Your task to perform on an android device: I got up around 7:00 AM and then ready the breakfast of Yoghurt met muesli for the family so I want to set a Alarm at 7:00 AM So that I am not late in going to wake up on the Clock app
Image 0: 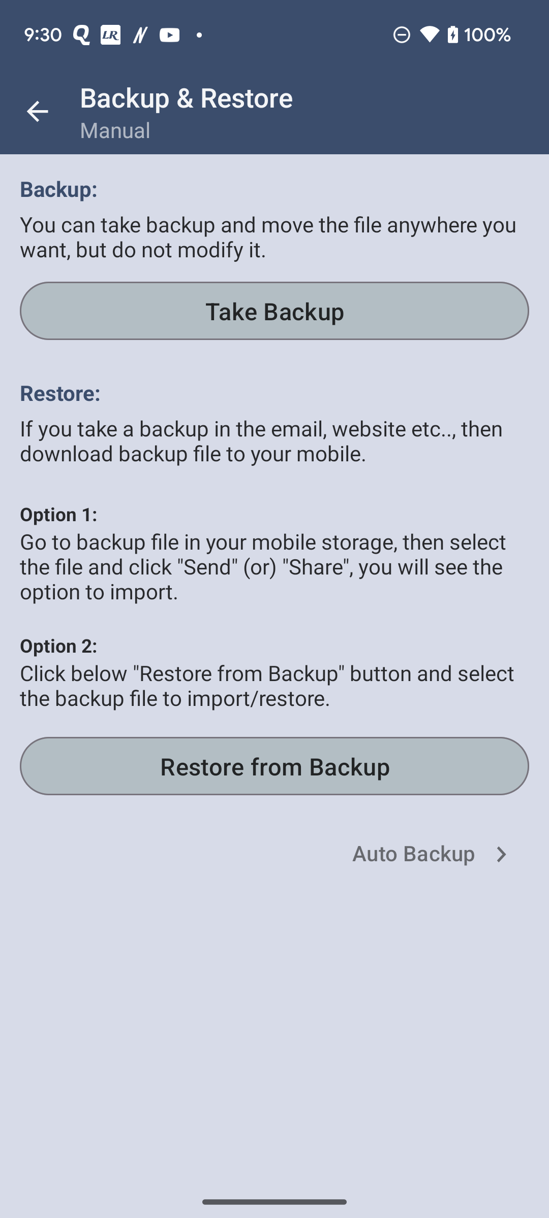
Open the Clock app
Step 0: open app "Clock"
Image 1: 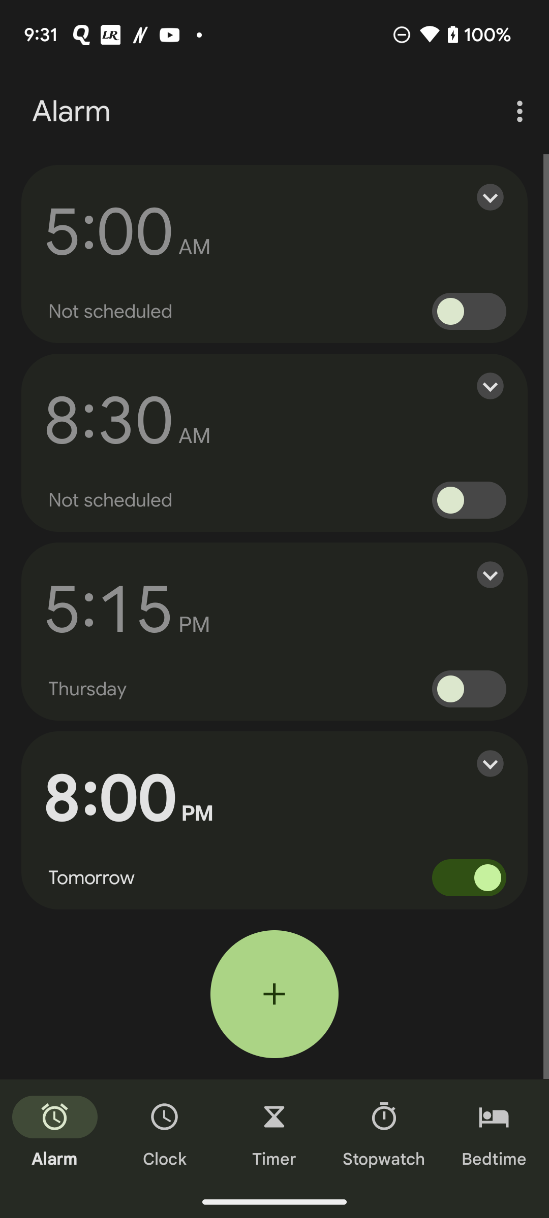
Click on the plus icon button at the bottom of the screen
Step 1: click (274, 994)
Image 2: 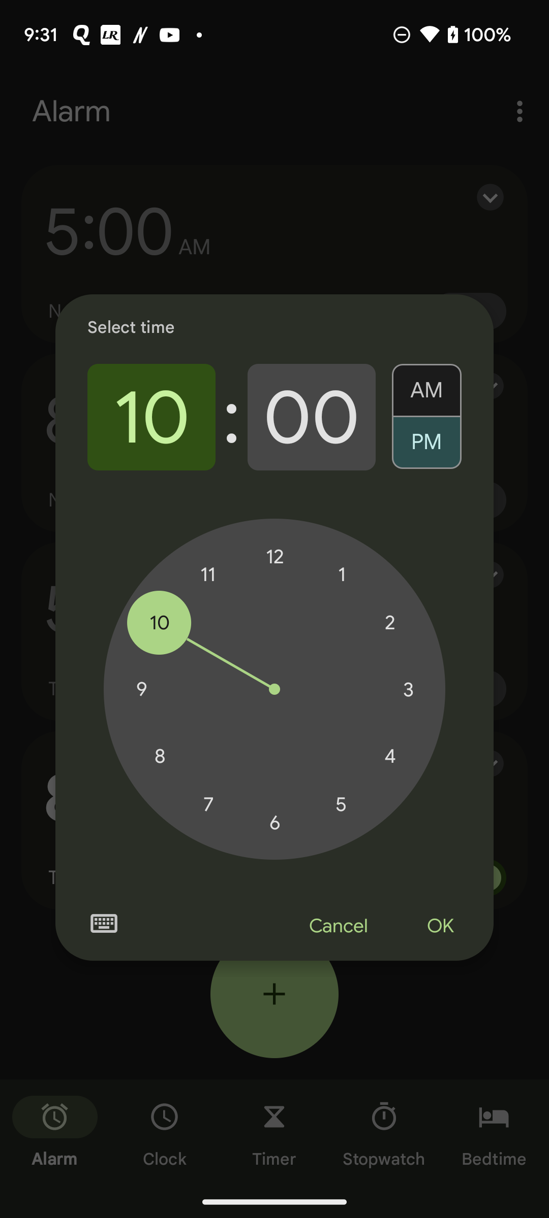
Set the Alarm 7:00 
Step 2: click (208, 804)
Image 3: 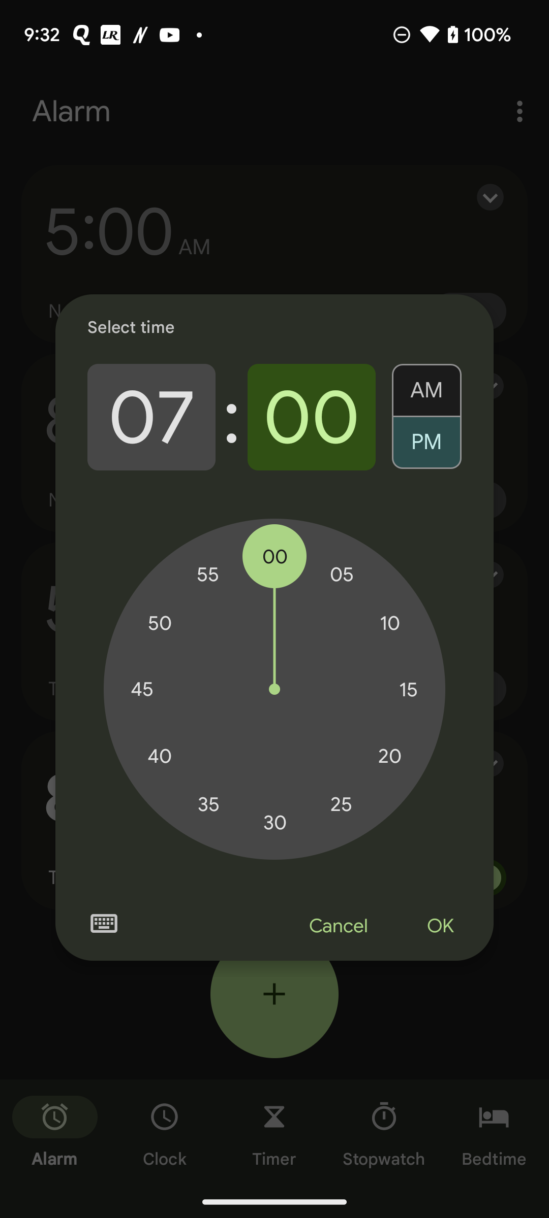
Click on the AM button 
Step 3: click (426, 385)
Image 4: 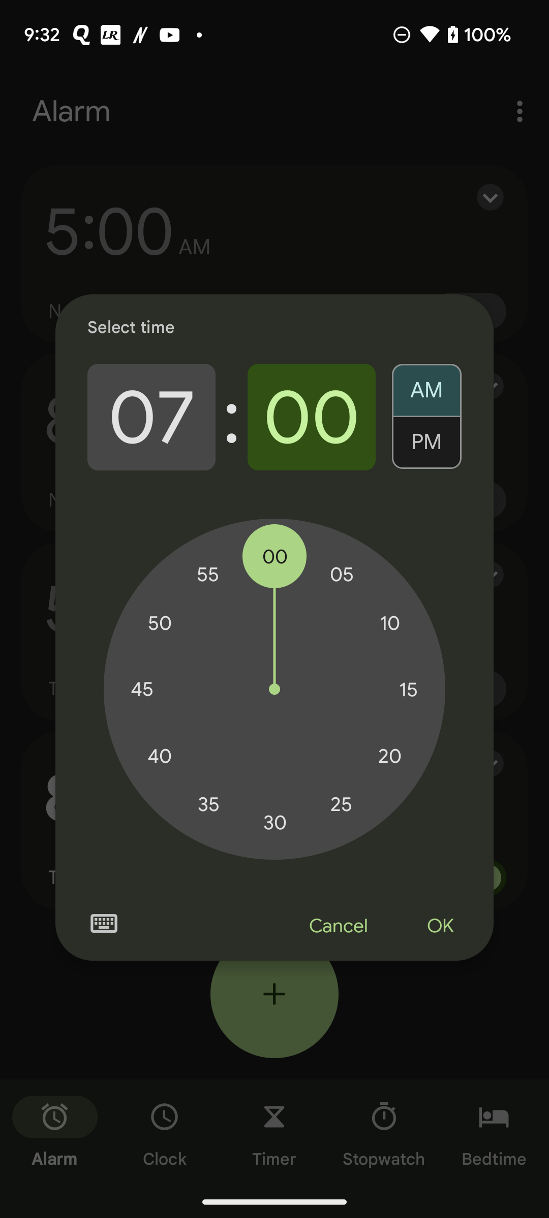
Click on the ok button 
Step 4: click (440, 926)